Your task to perform on an android device: In the Amazon app, I want to search for side table  in the Home & Furniture section because I need them for my room
Image 0: 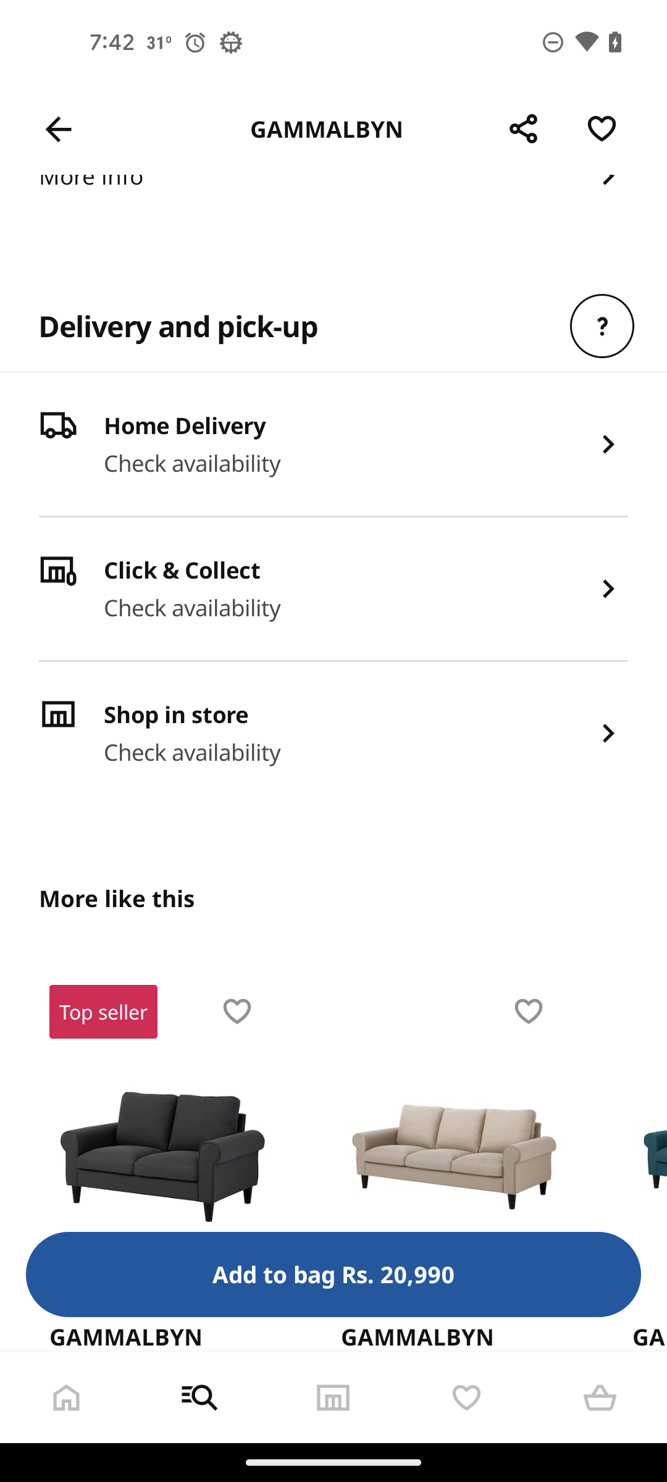
open the Amazon app
Step 0: open app "Amazon"
Image 1: 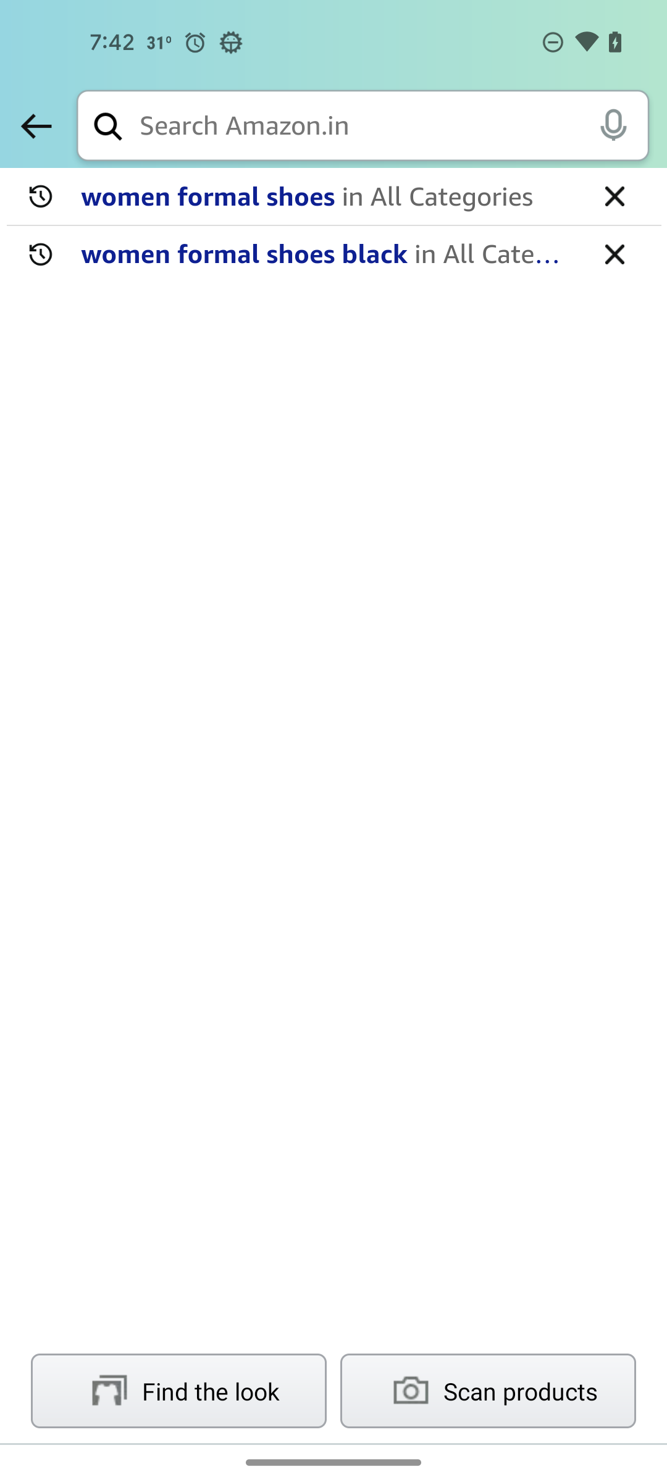
Enter a products as side table
Step 1: type "side table"
Image 2: 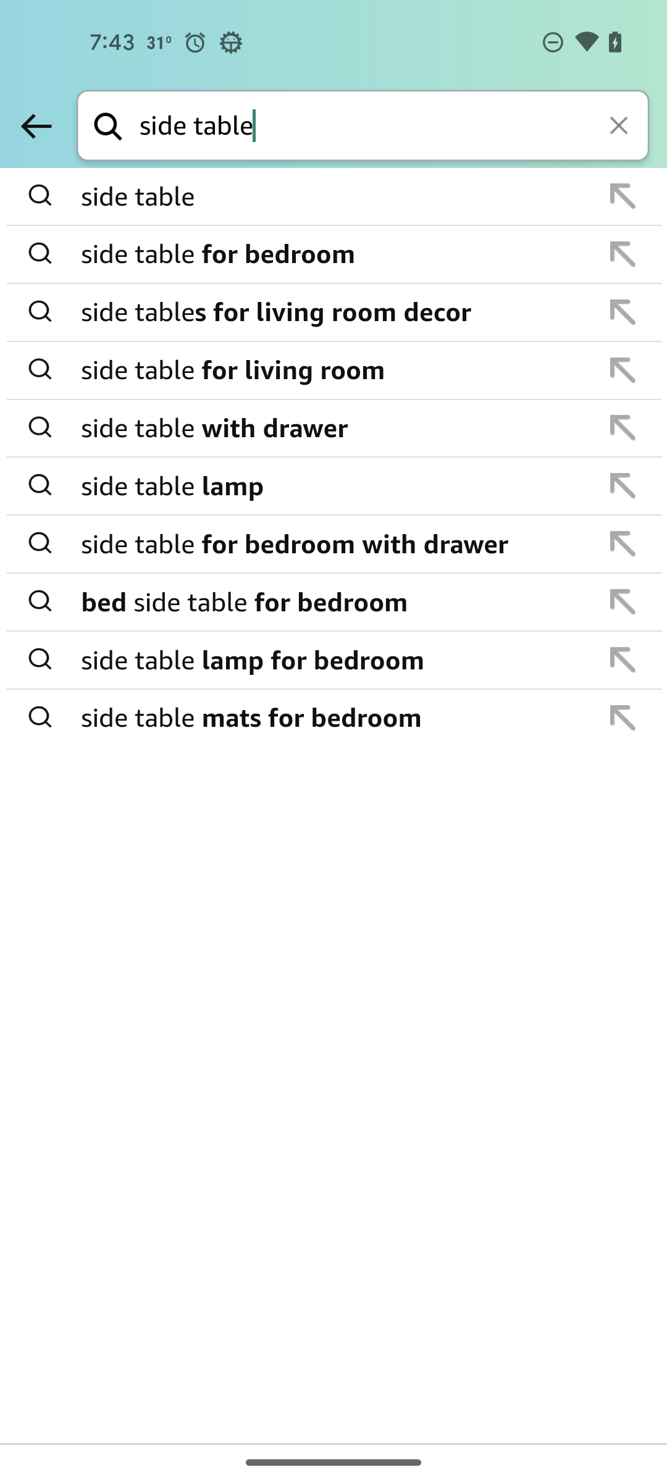
Click on the first result 
Step 2: click (335, 197)